Your task to perform on an android device: I want to look up the term "old laurel" in the book "James and the Giant Peach" to comprehend the phrase.
Image 0: 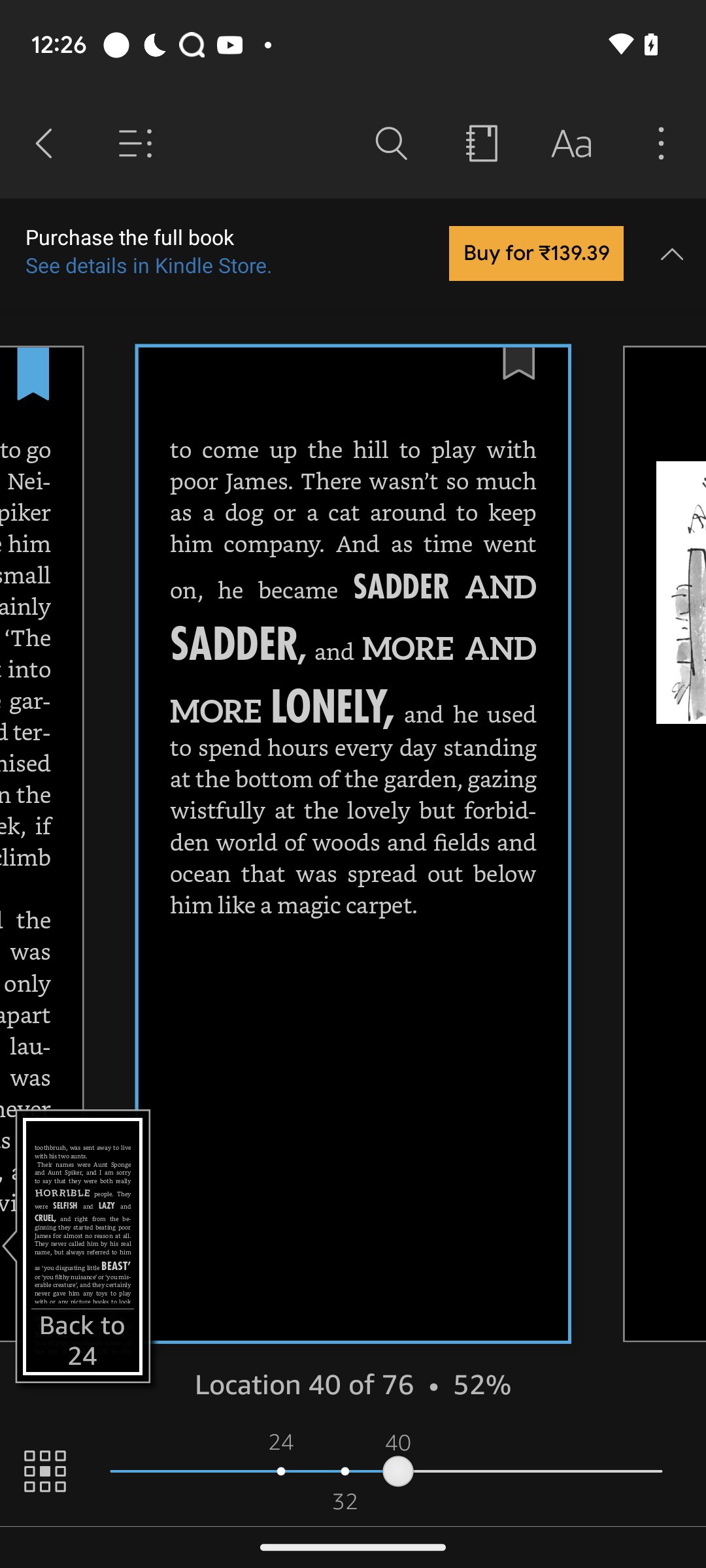
Click on the search icon at the top of the screen
Step 0: click (390, 144)
Image 1: 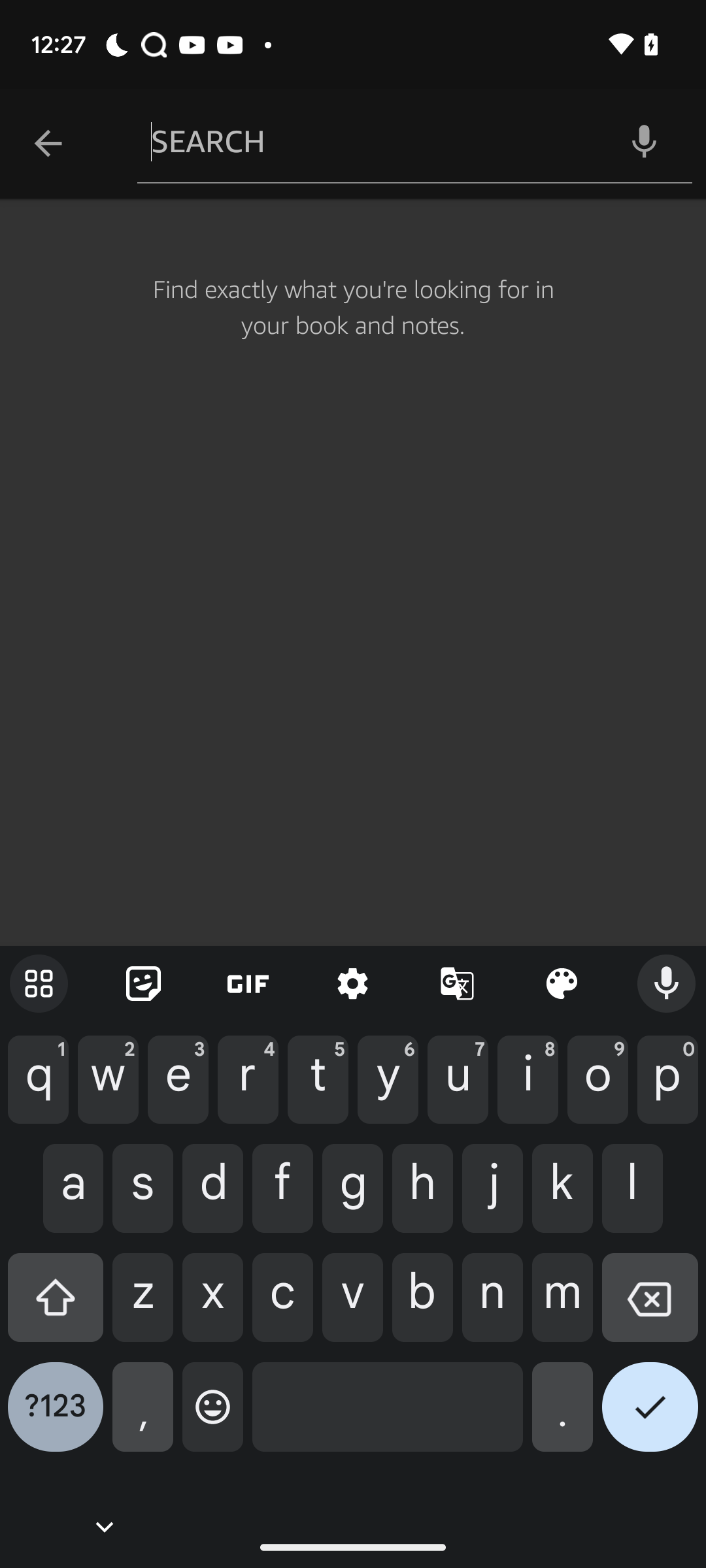
Enter old laurel in the search textbox
Step 1: type "old laurel"